Your task to perform on an android device: open the Any .do app and create a task for Yoga session on 29th july 2023 @ 10 am 
Image 0: 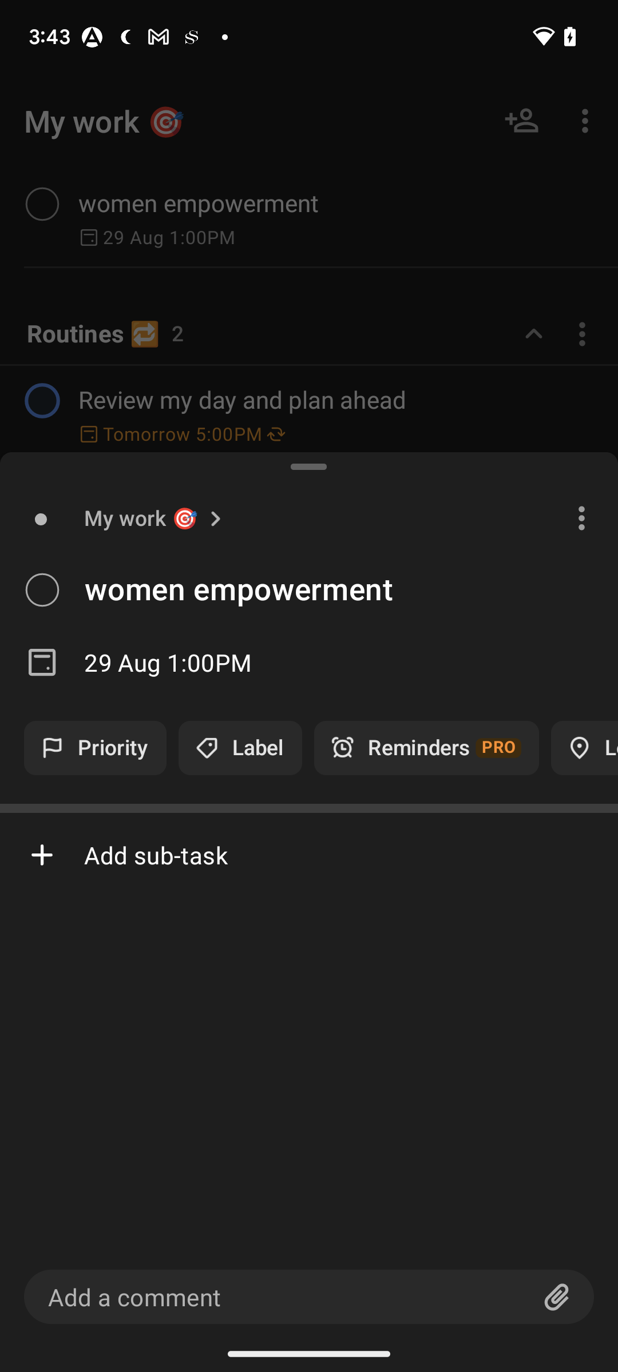
open Any.do app
Step 0: open app "Any.do"
Image 1: 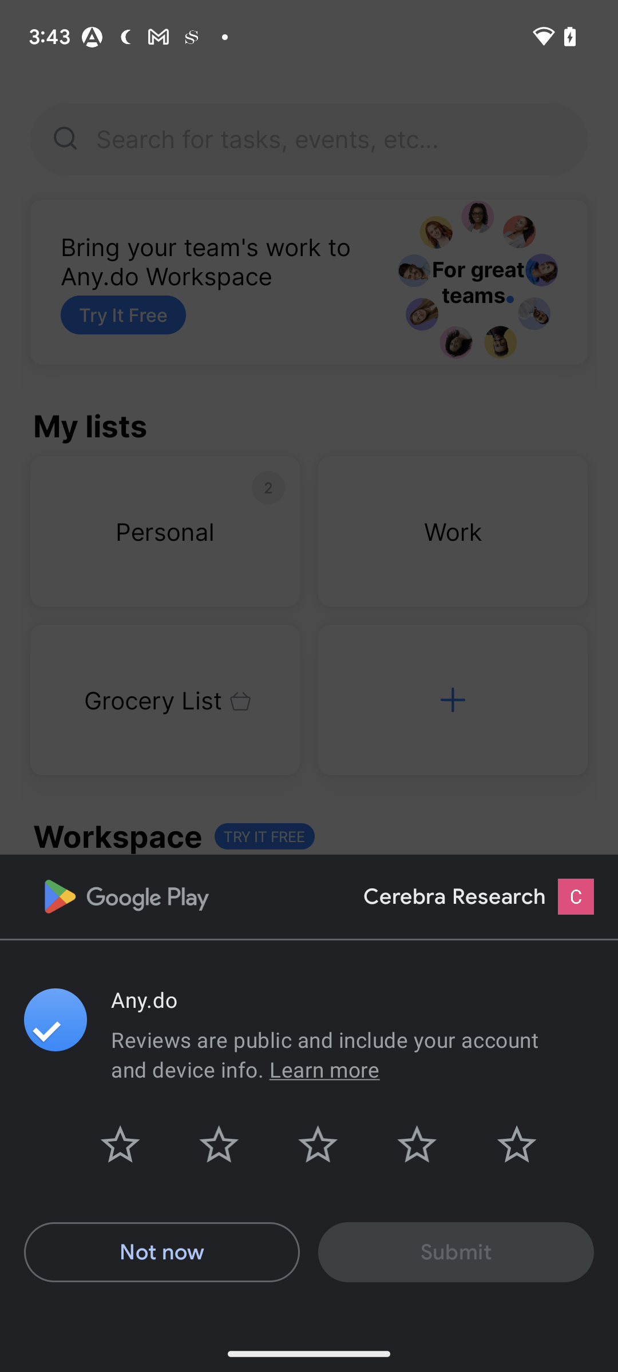
click on the popup bar not now button
Step 1: click (161, 1252)
Image 2: 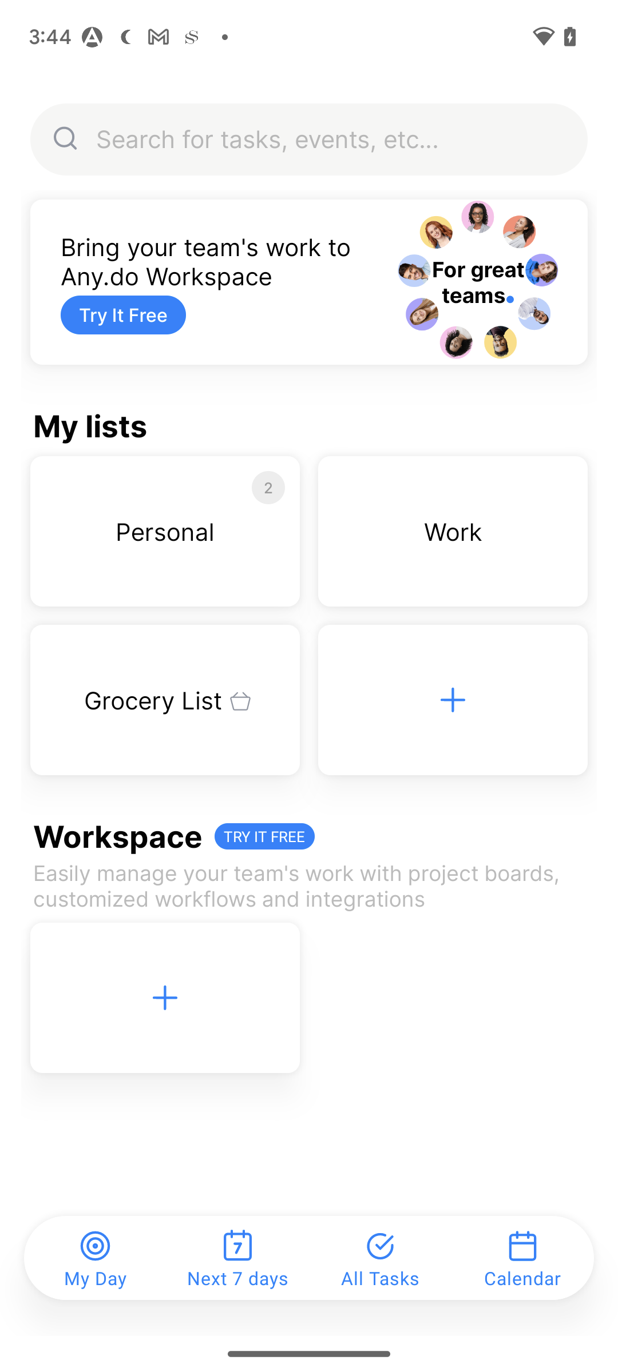
click on the plus button
Step 2: click (452, 699)
Image 3: 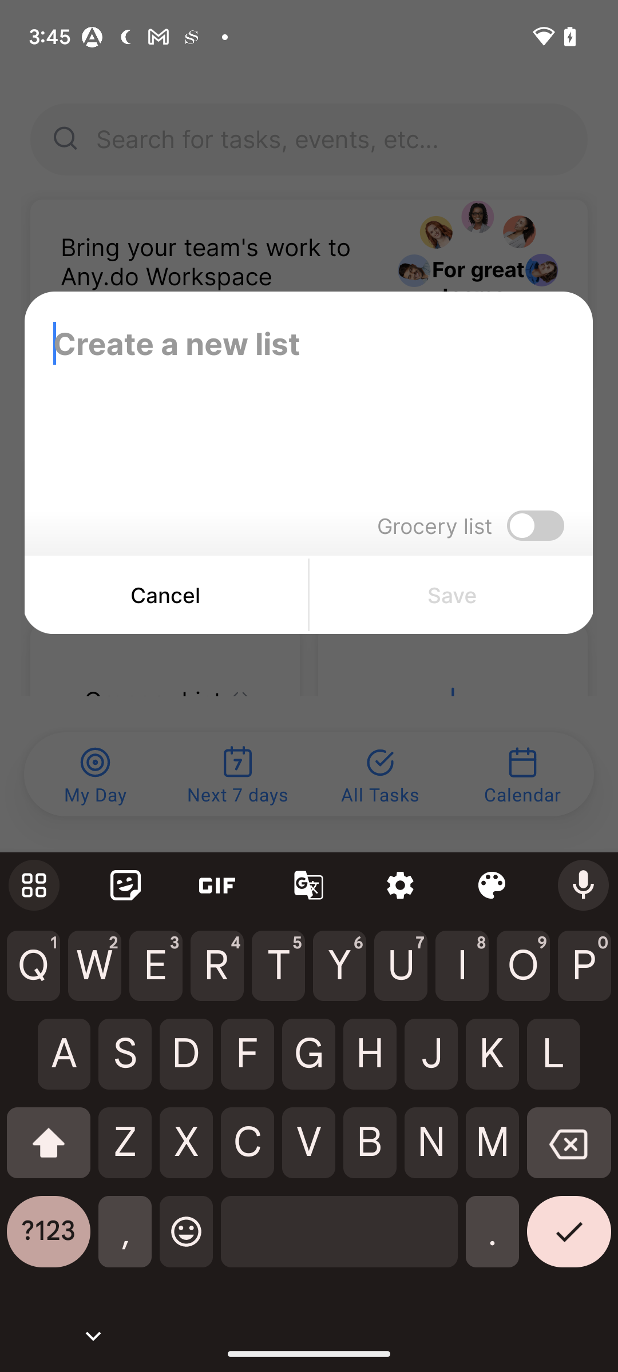
yoga session on 29th july 2023
Step 3: type "yoga session"
Image 4: 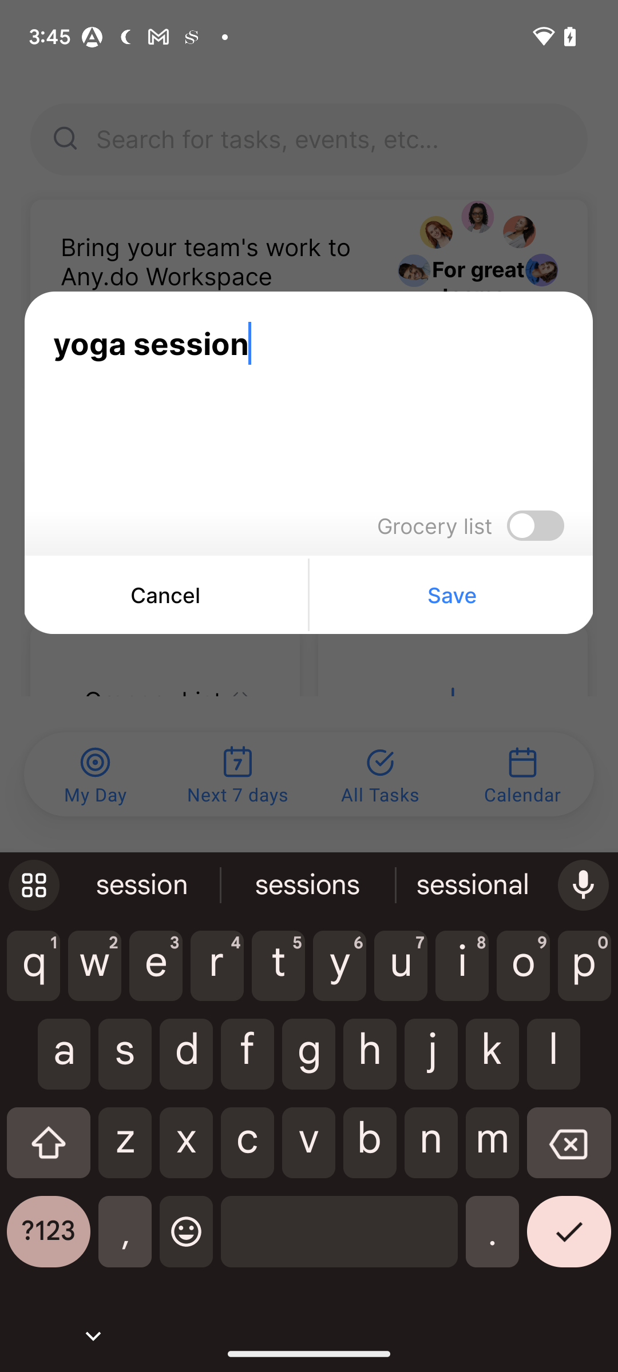
click on the save button 
Step 4: click (451, 595)
Image 5: 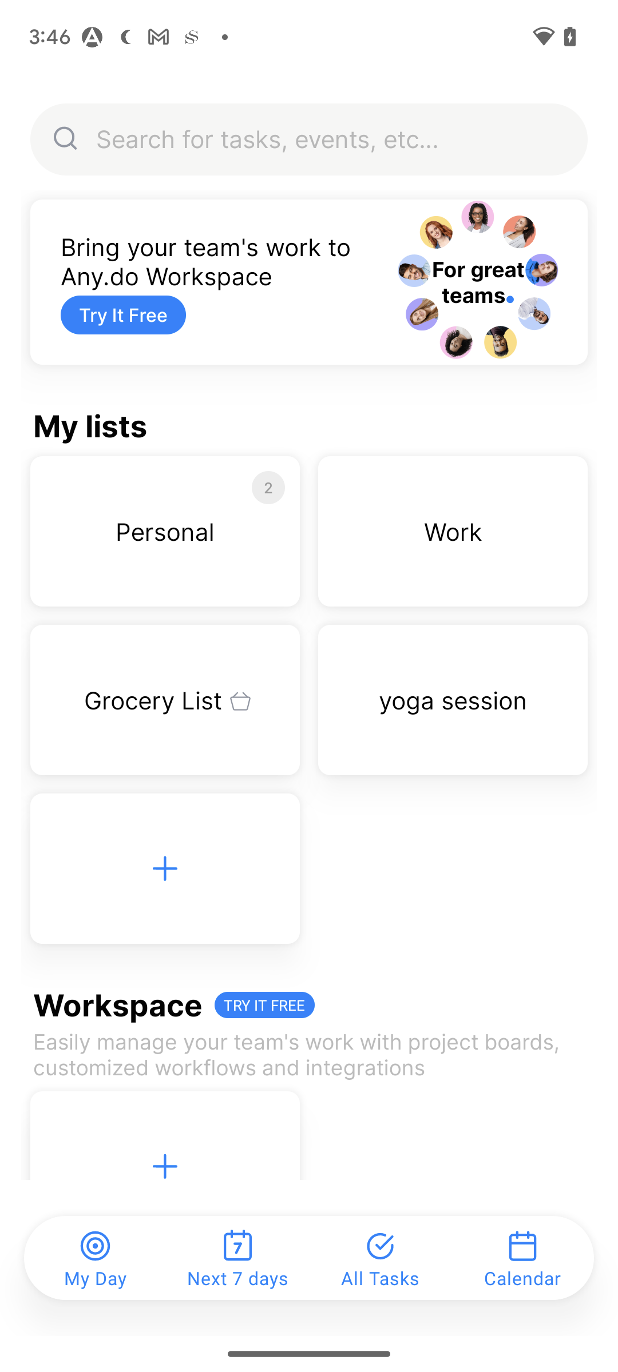
go to the yoga session of my list 
Step 5: click (453, 700)
Image 6: 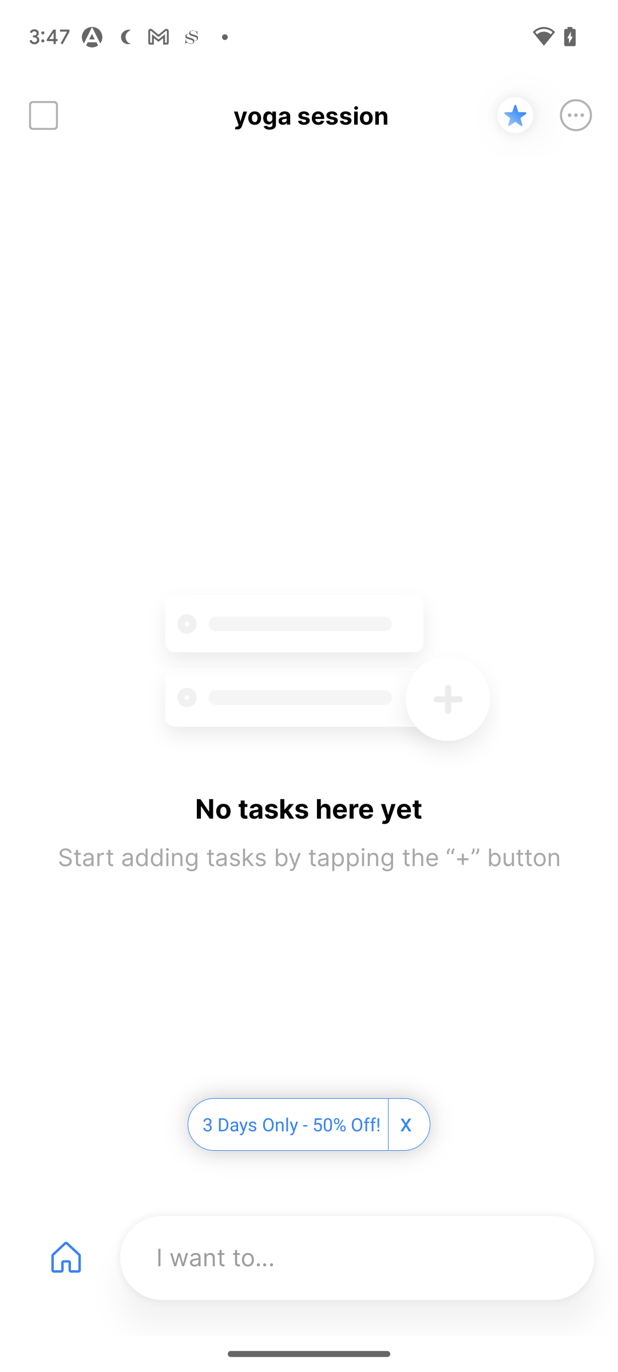
yoga session on 29th july 2023
Step 6: wait
Image 7: 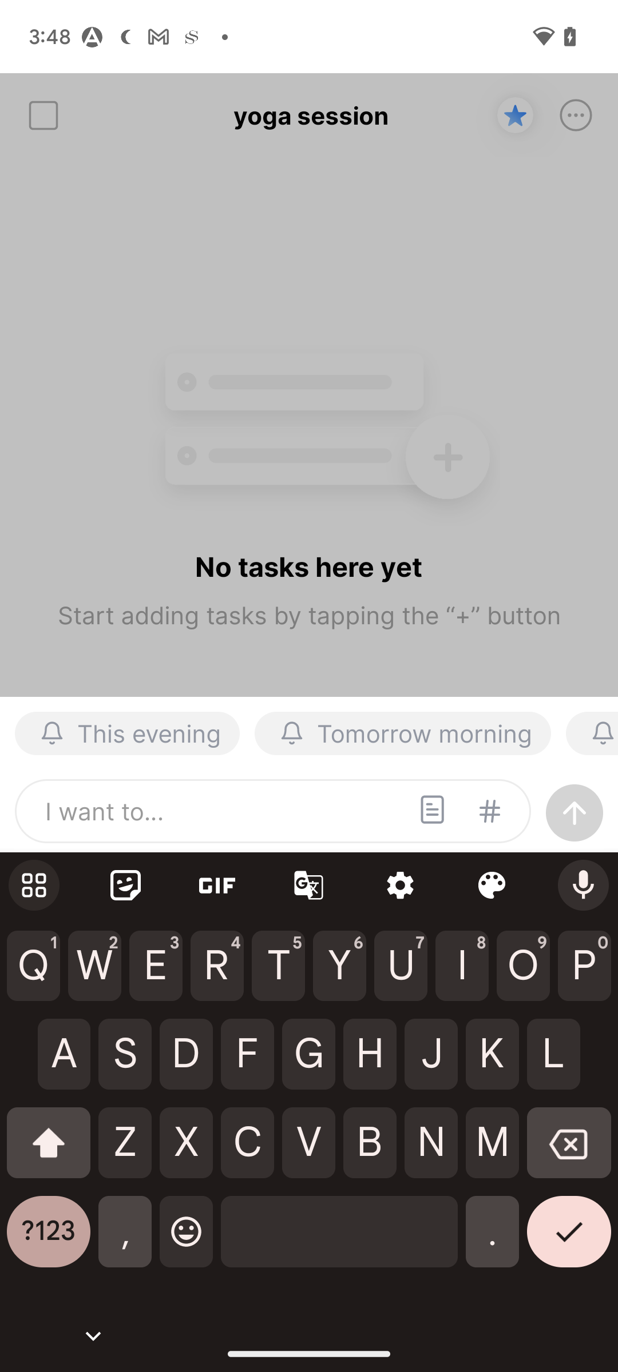
swipe up to see the calender 
Step 7: scroll right
Image 8: 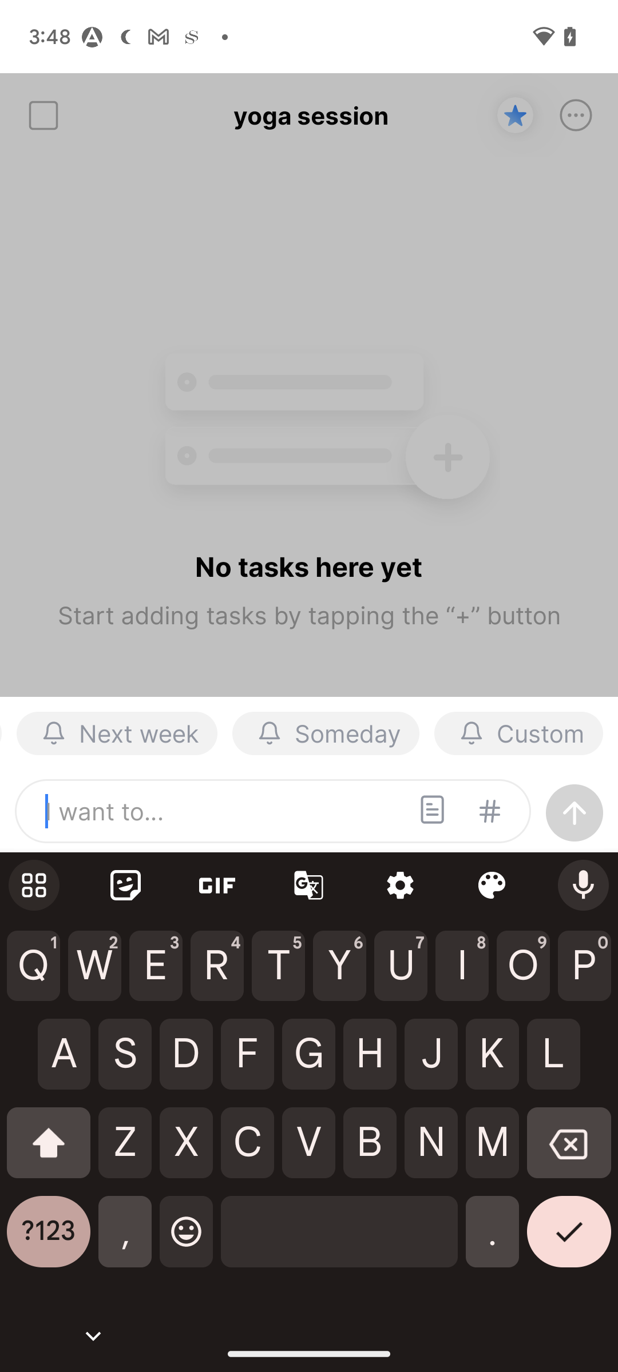
click on the custom icon 
Step 8: click (518, 733)
Image 9: 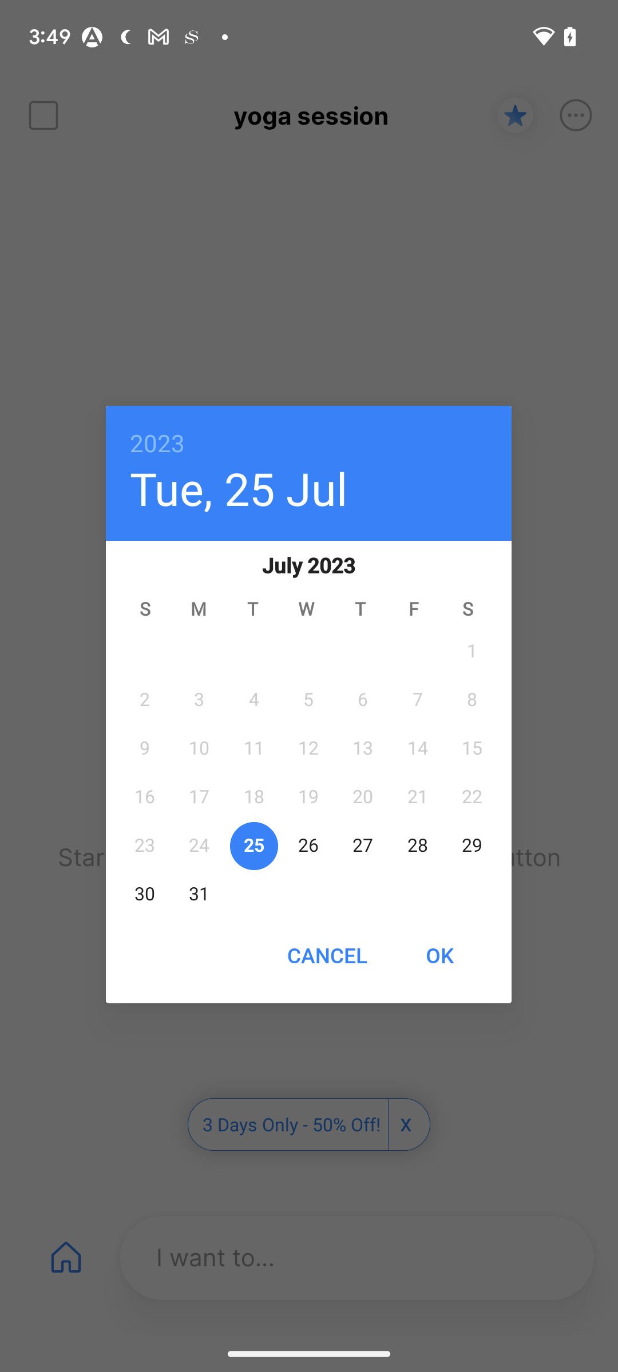
set the date as 29th july 2023
Step 9: click (471, 843)
Image 10: 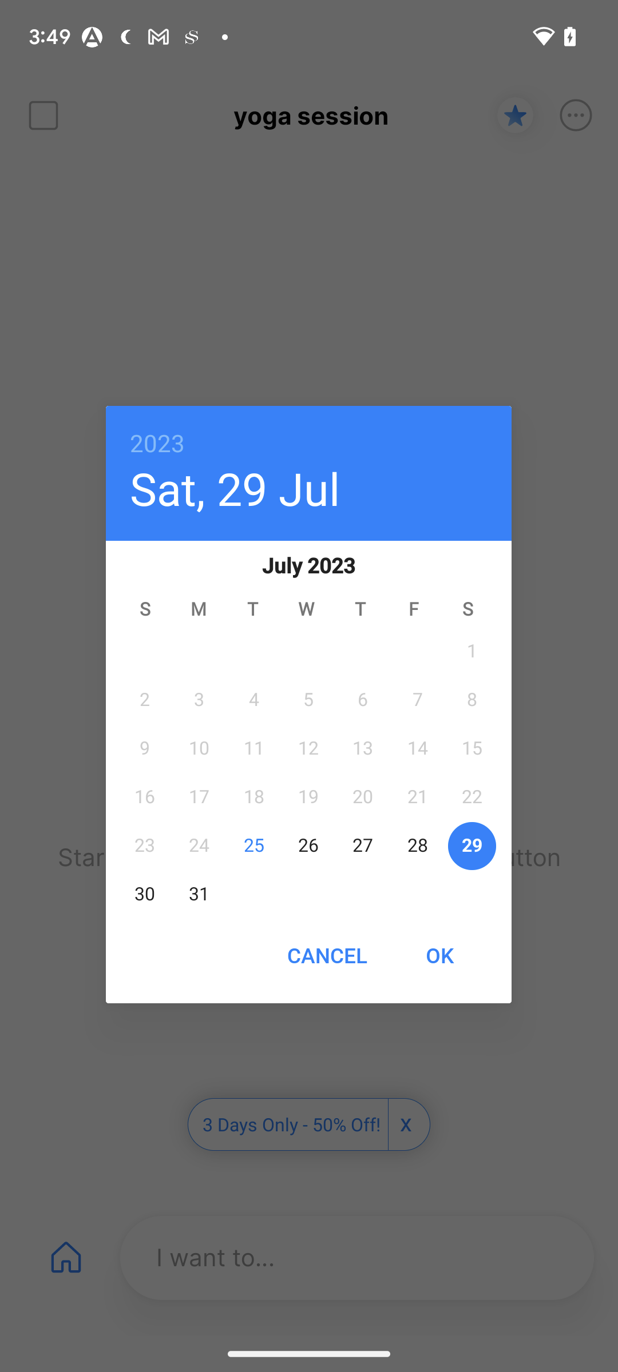
click on the ok button 
Step 10: click (439, 955)
Image 11: 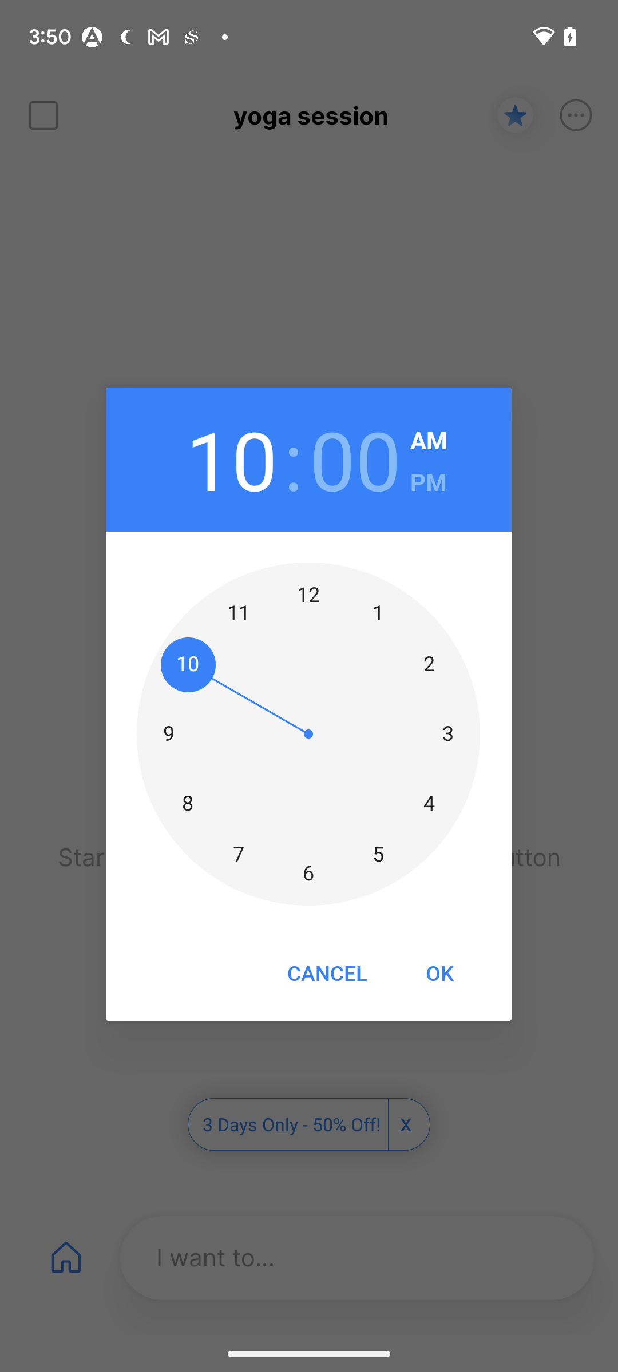
click on the ok button
Step 11: click (439, 972)
Image 13: 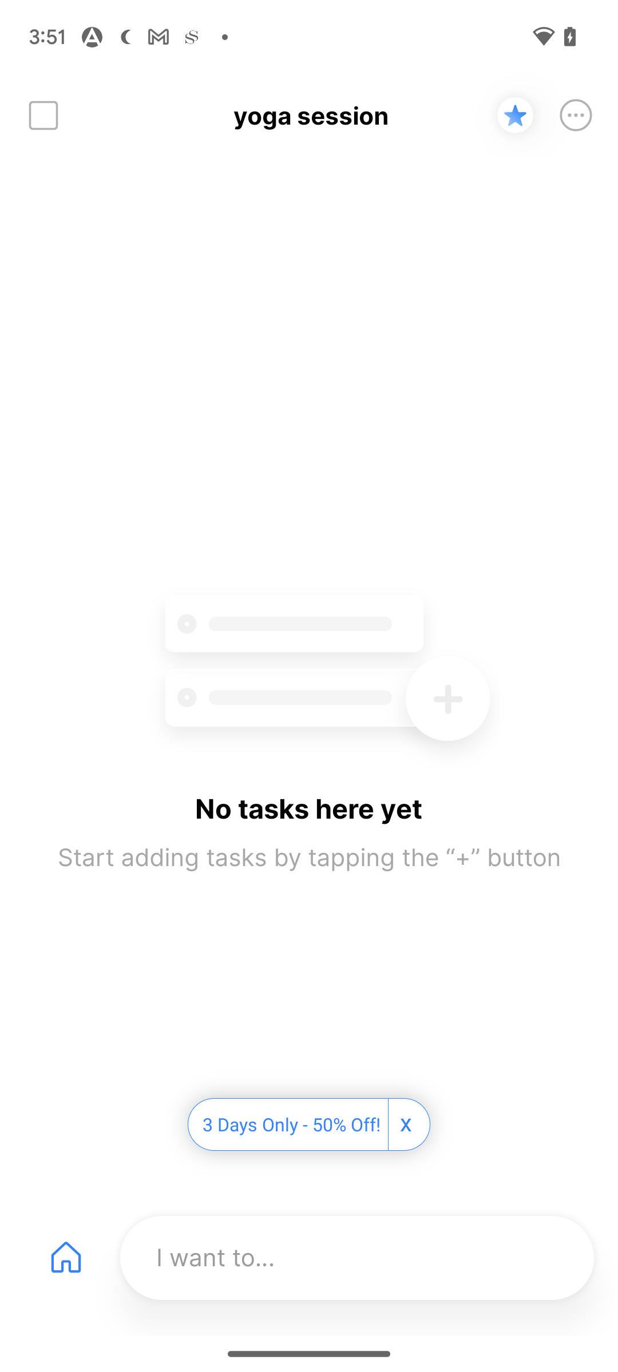
click on the check box 
Step 13: wait